Your task to perform on an android device: The purpose of Jane's Request email has been fulfilled, unstar an email from Jane.
Image 0: 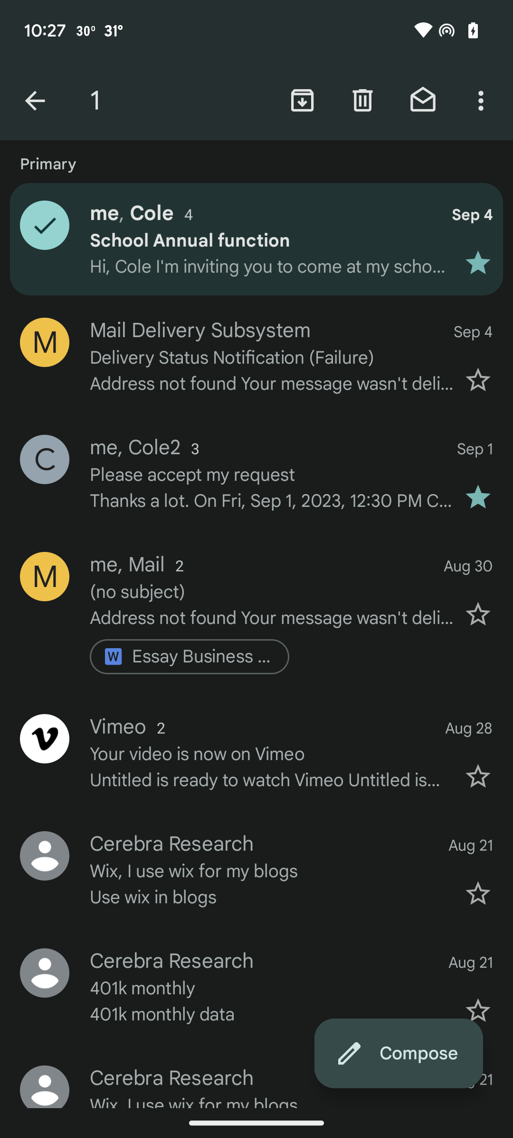
Click on the back arrow icon at the top left corner of the screen
Step 0: click (35, 101)
Image 1: 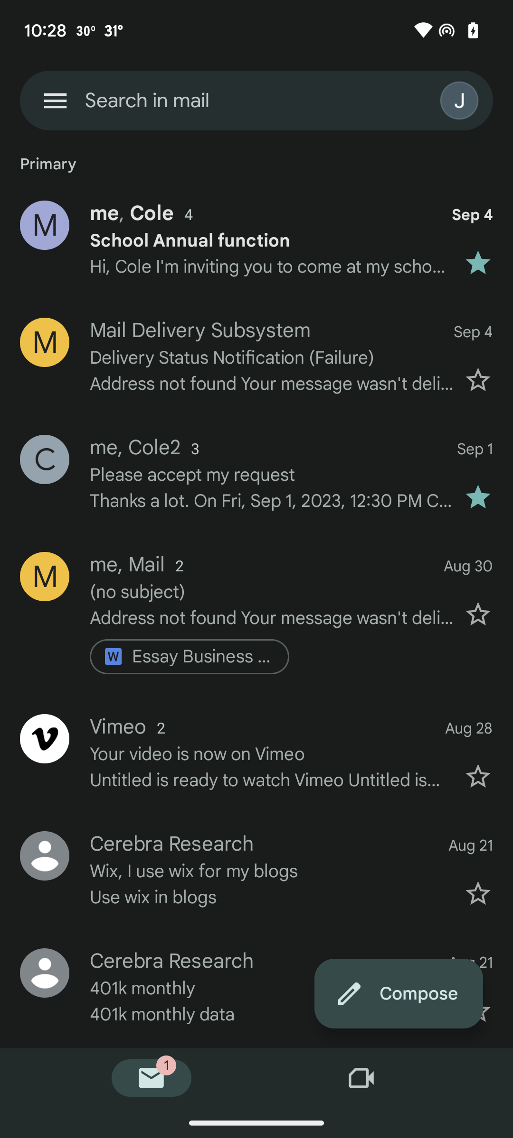
Click on the third mail profile icon
Step 1: click (256, 473)
Image 2: 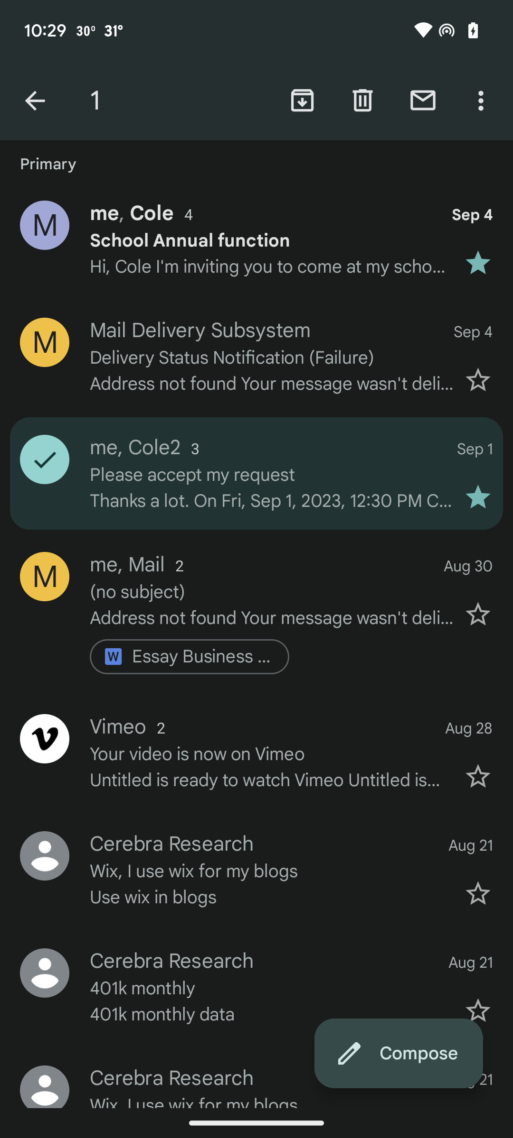
Click on the three dots at the top right corner of the screen
Step 2: click (483, 101)
Image 3: 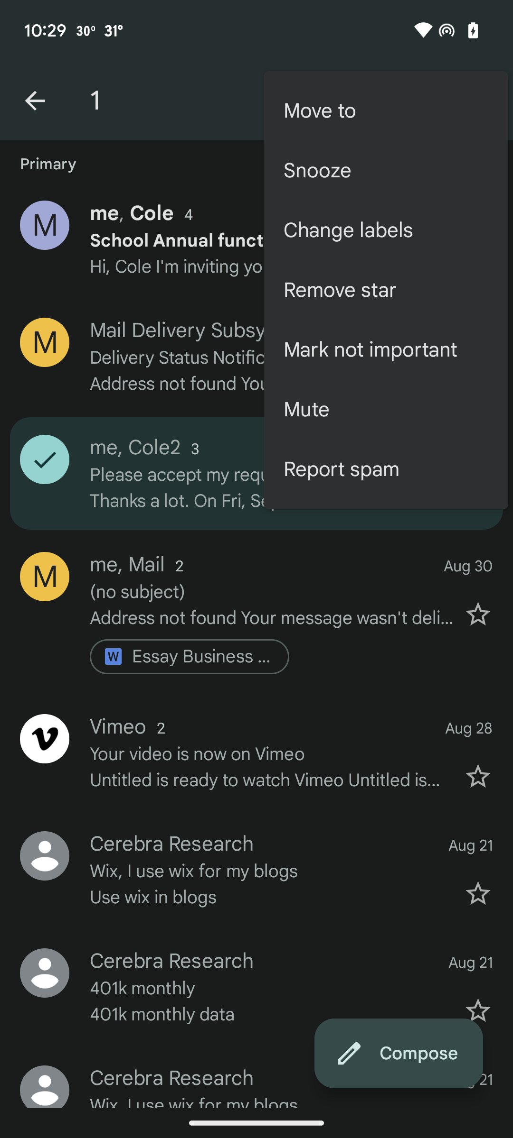
Click on the remove star option
Step 3: click (386, 290)